Your task to perform on an android device: For my convenience, I'd like to change the theme to nighttime.
Image 0: 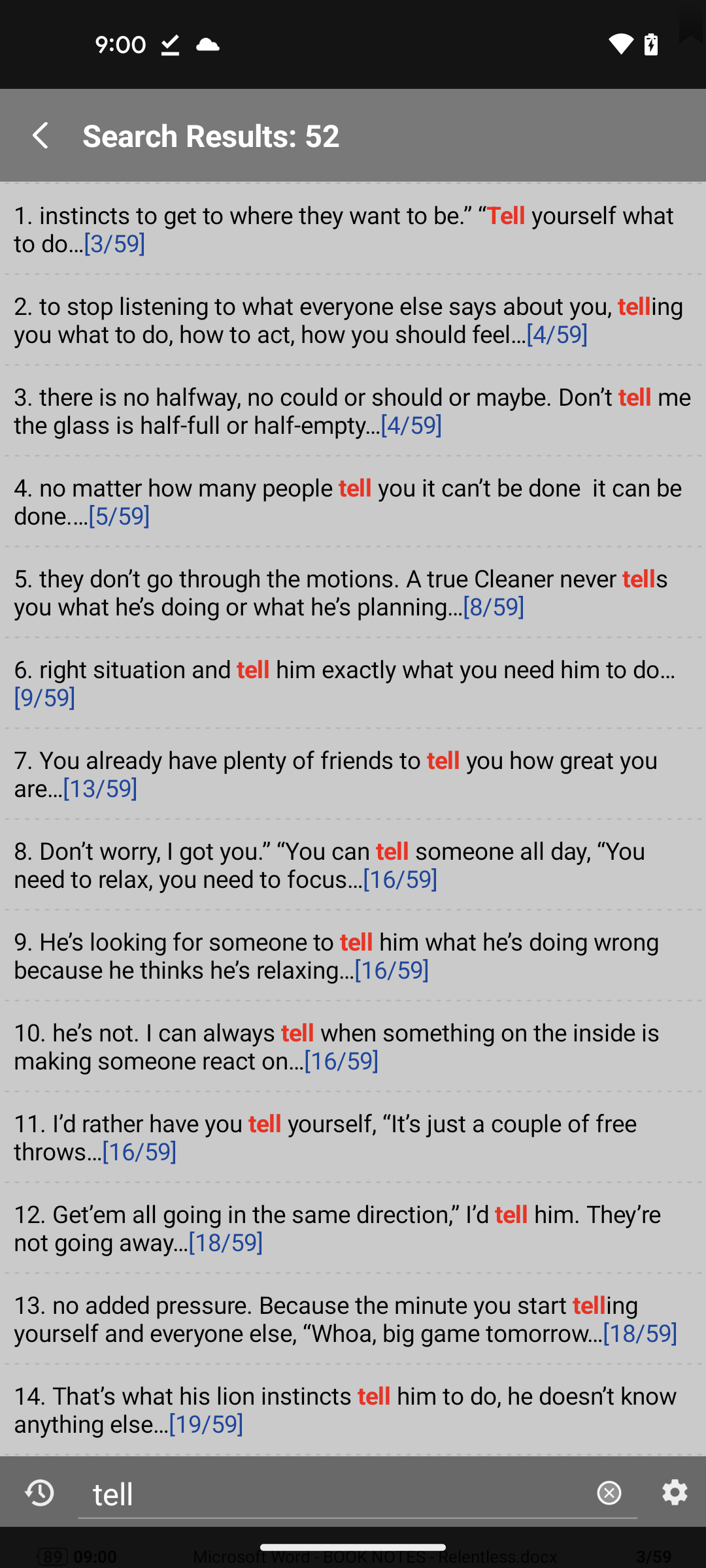
go back
Step 0: press back button
Image 1: 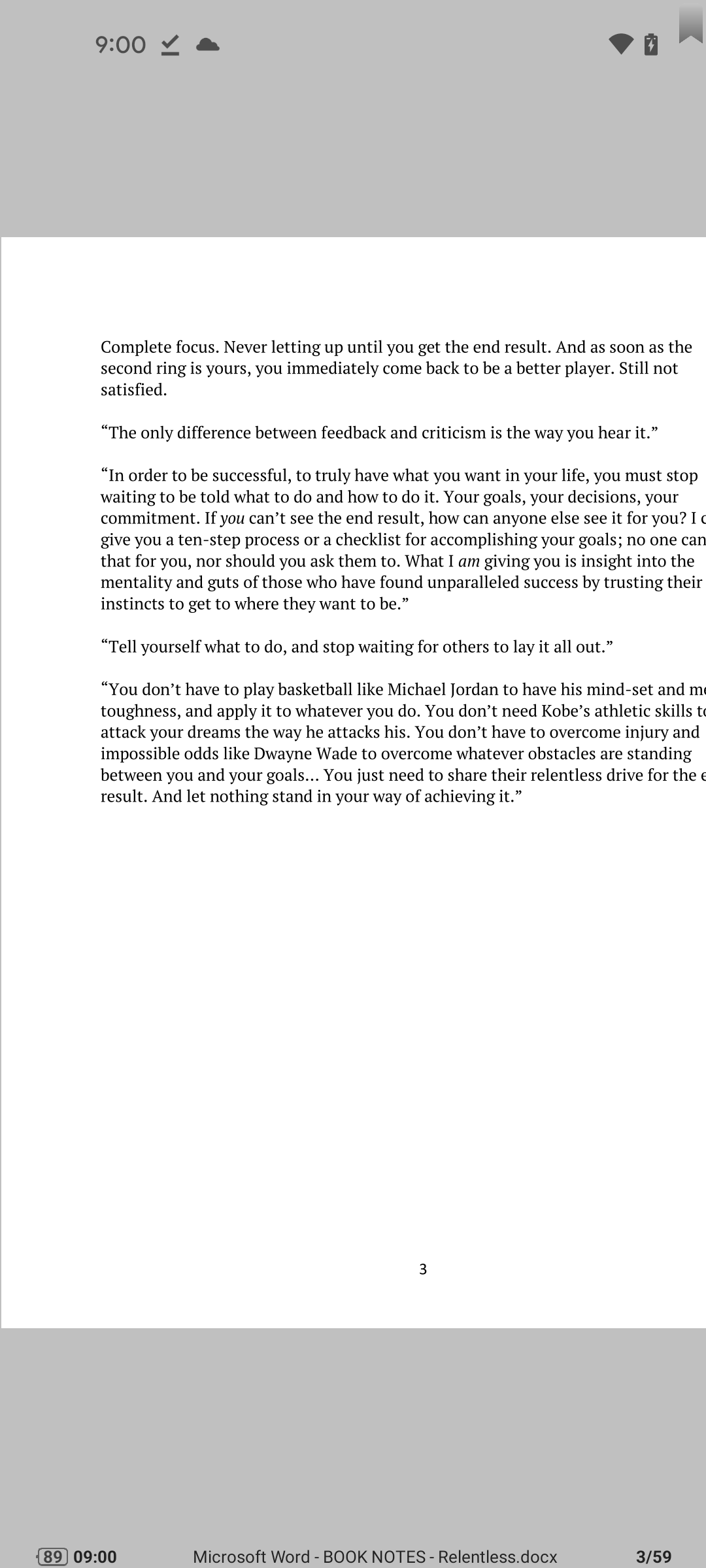
click on the page
Step 1: click (357, 856)
Image 2: 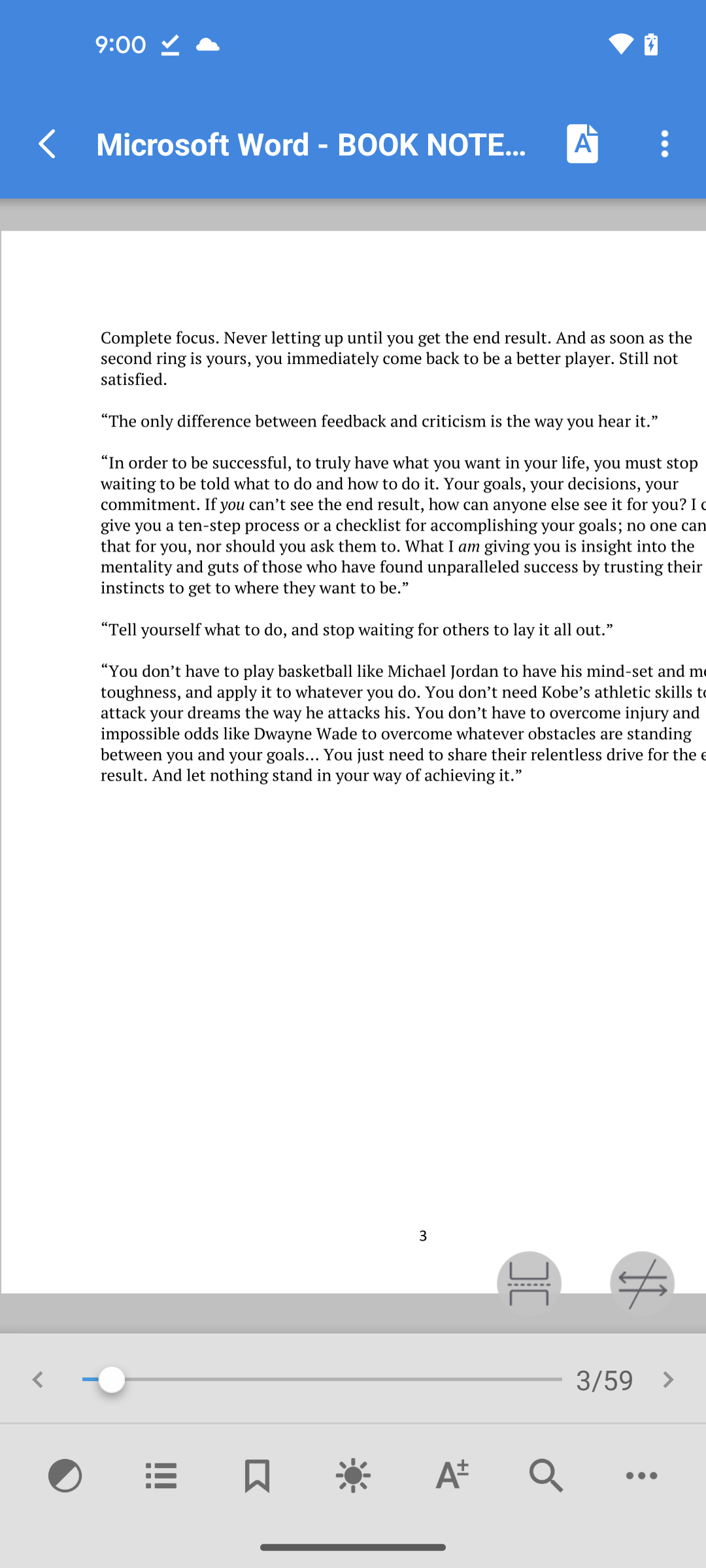
click on the three dots icon
Step 2: click (660, 139)
Image 3: 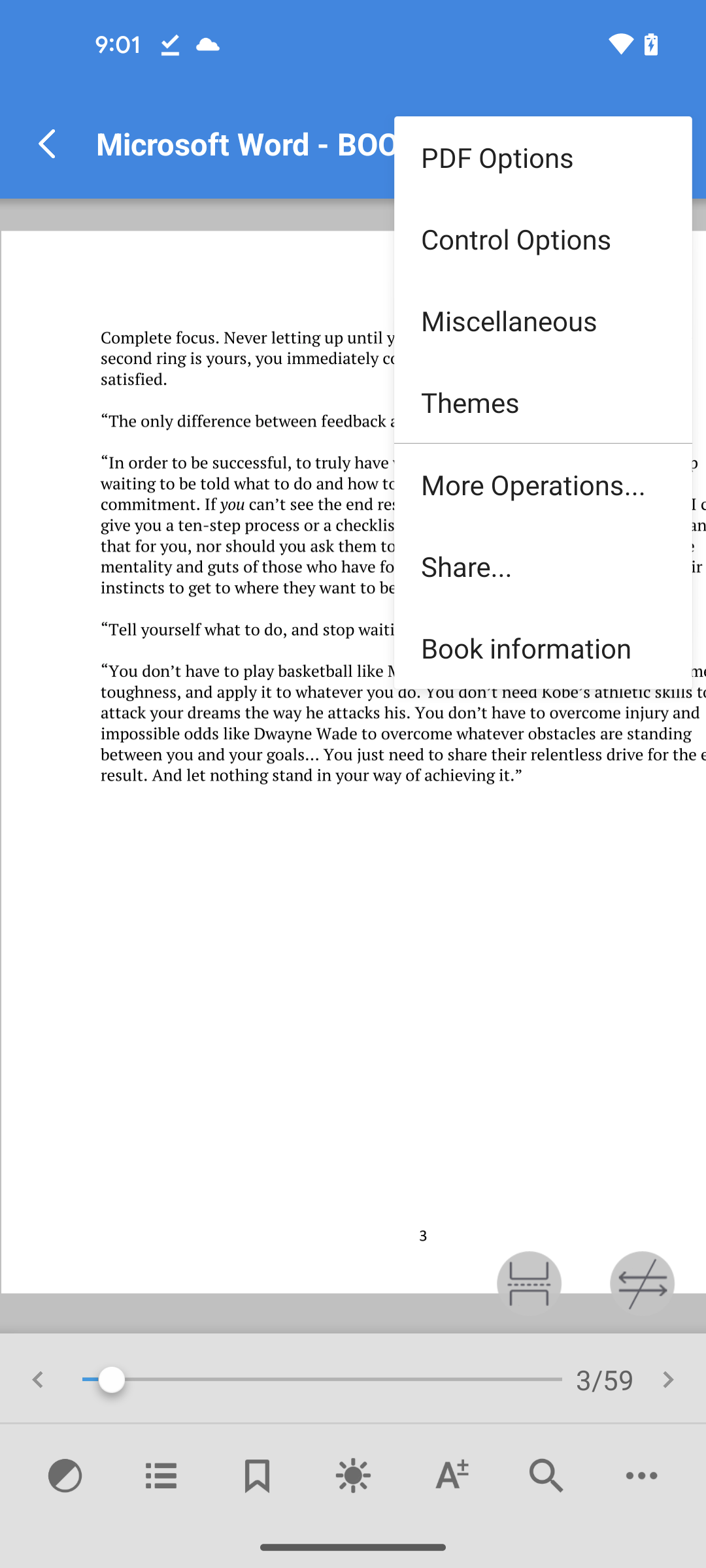
click on Theme option
Step 3: click (543, 402)
Image 4: 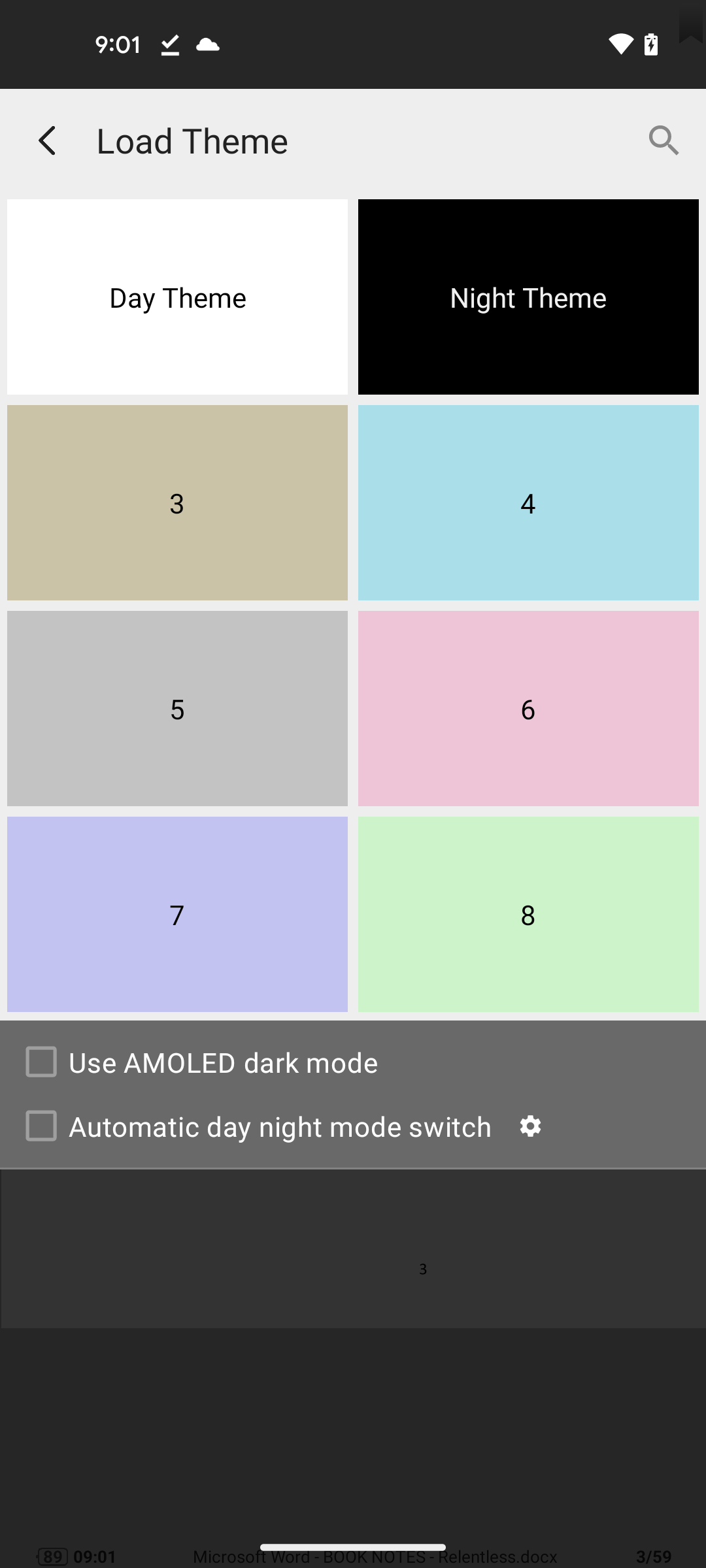
select Night Theme
Step 4: click (528, 297)
Image 5: 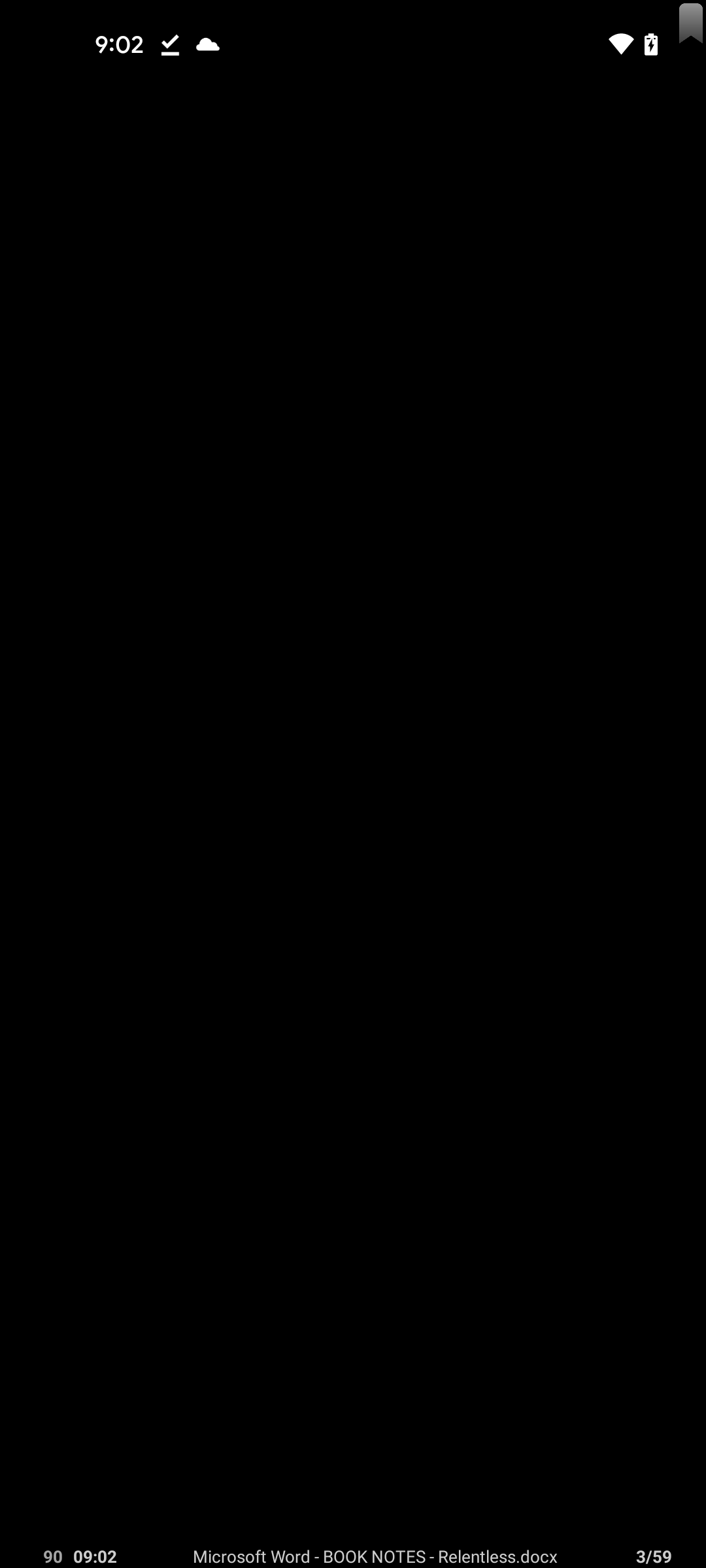
select Night Theme
Step 5: wait